Your task to perform on an android device: In IKEA app, search for a hammer
Image 0: 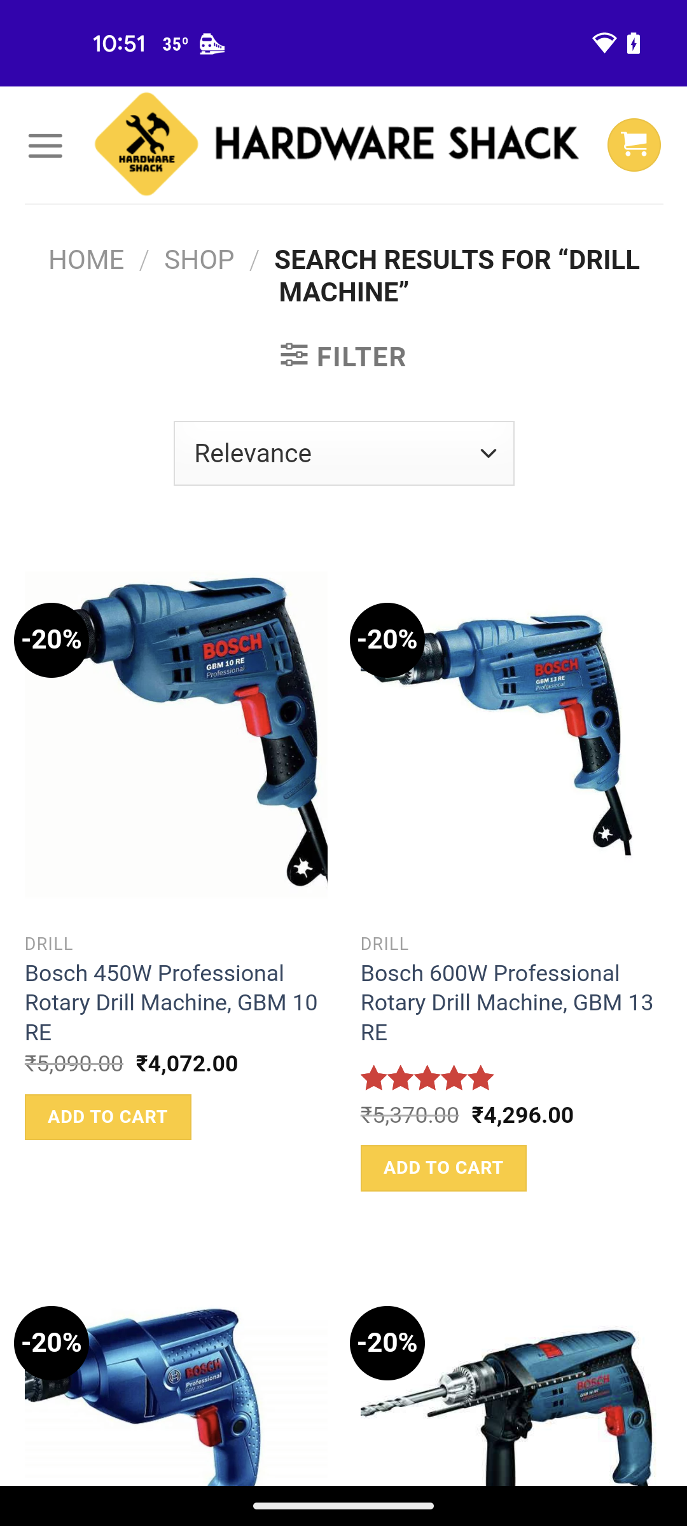
Open IKEA app
Step 0: open app "IKEA"
Image 1: 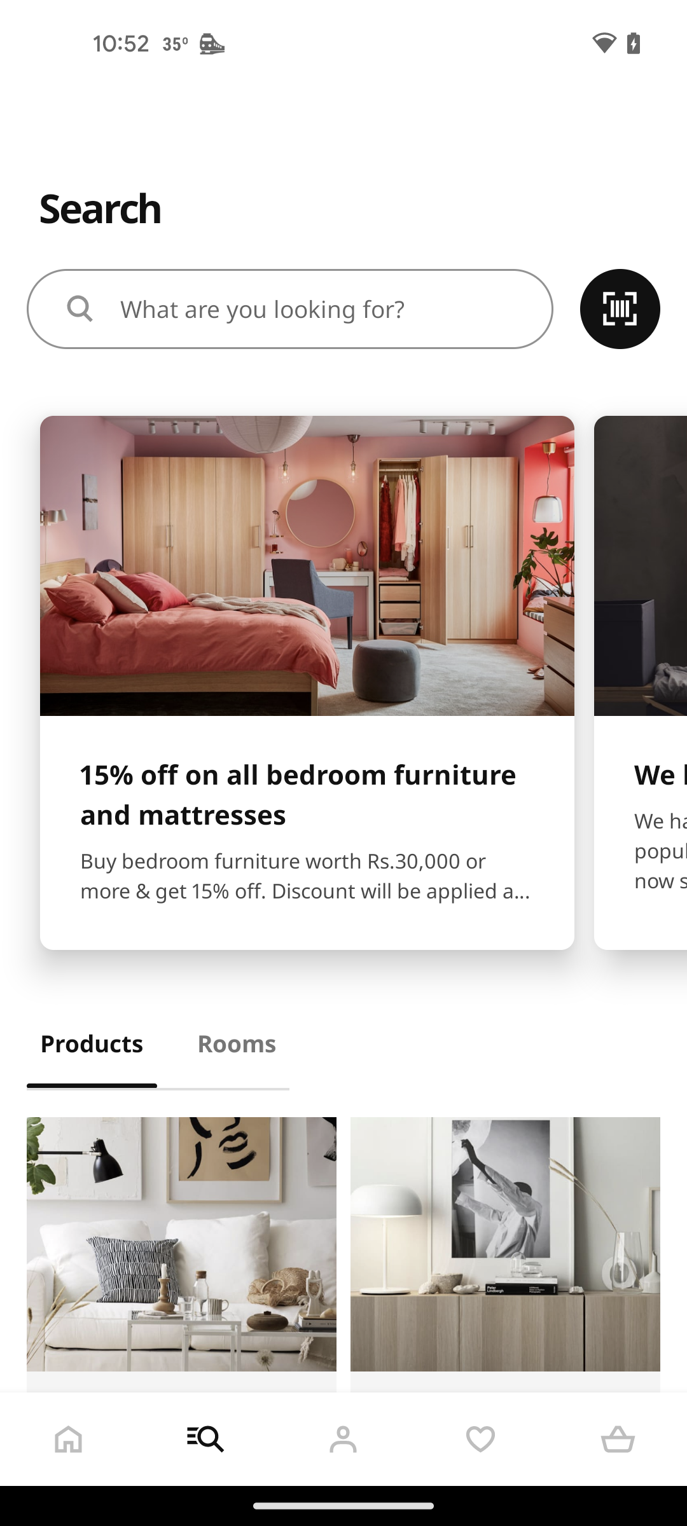
click on search bar
Step 1: click (323, 308)
Image 2: 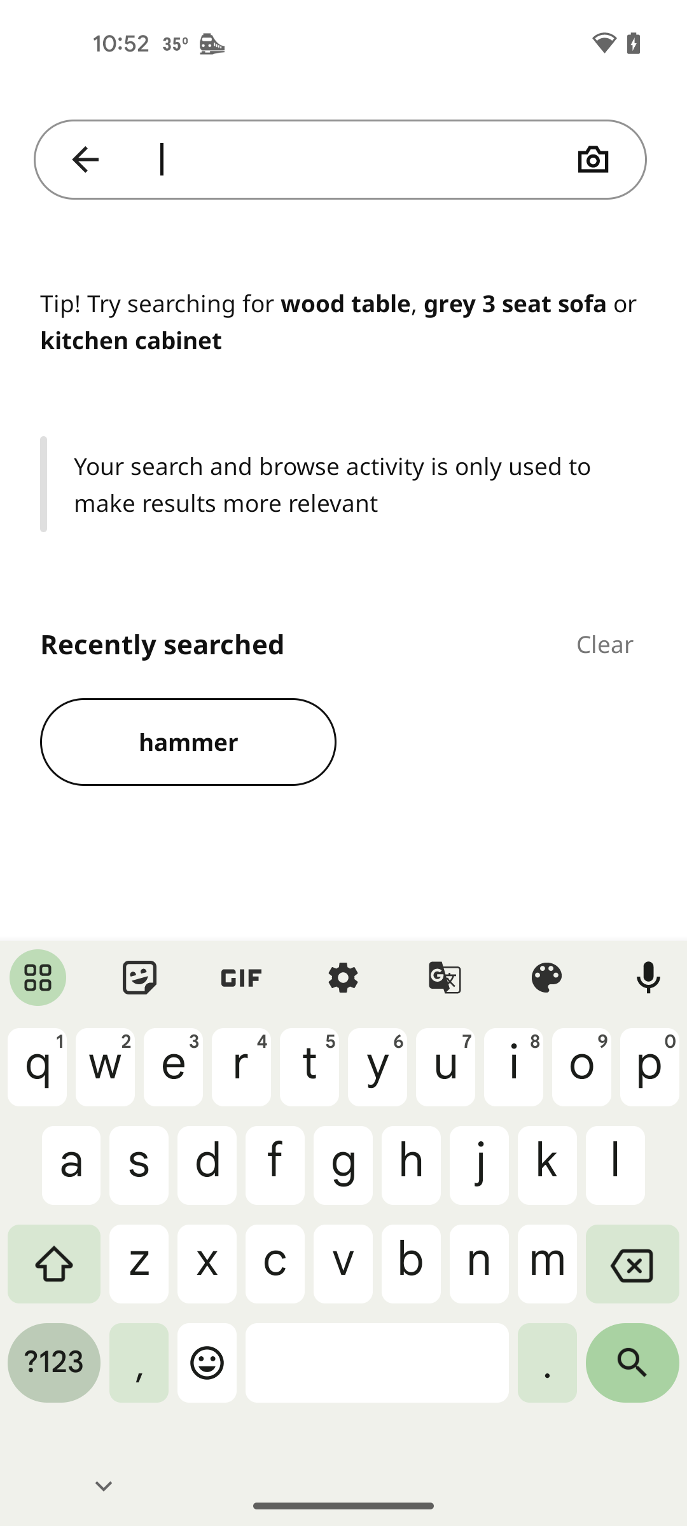
search for hammer
Step 2: type "hammer"
Image 3: 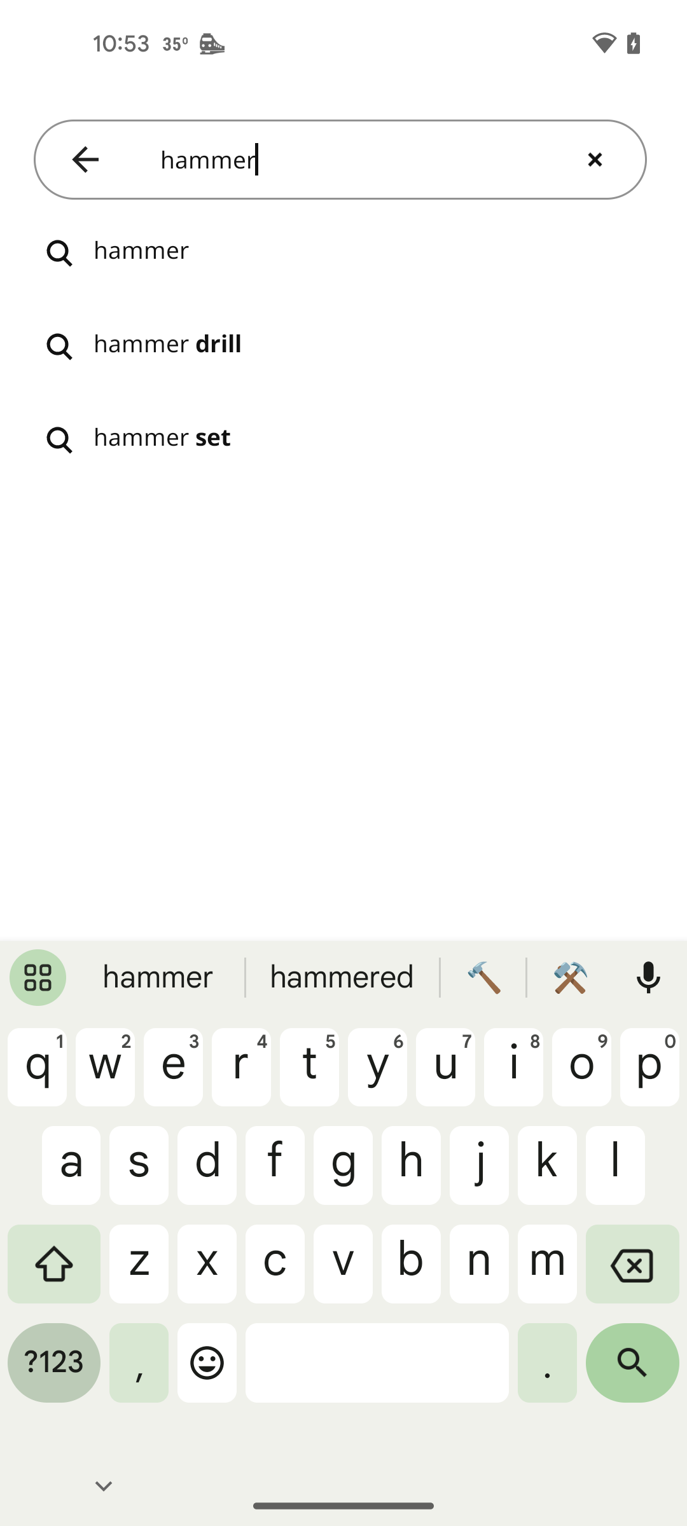
click on the search icon
Step 3: click (632, 1372)